Your task to perform on an android device: Search for a contact named Richard on the Contacts app.
Image 0: 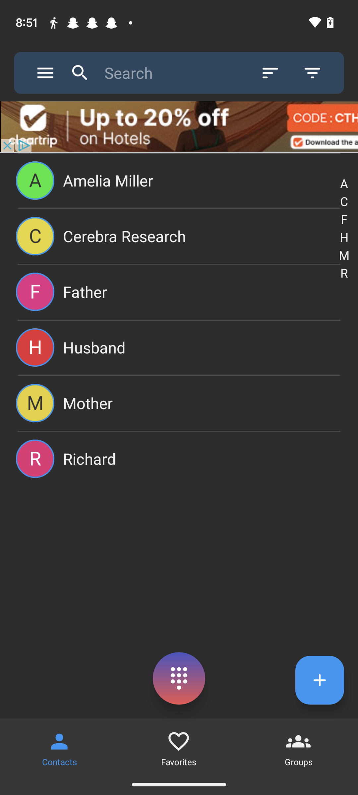
Click on the Search bar at the top of the screen.
Step 0: click (163, 73)
Image 1: 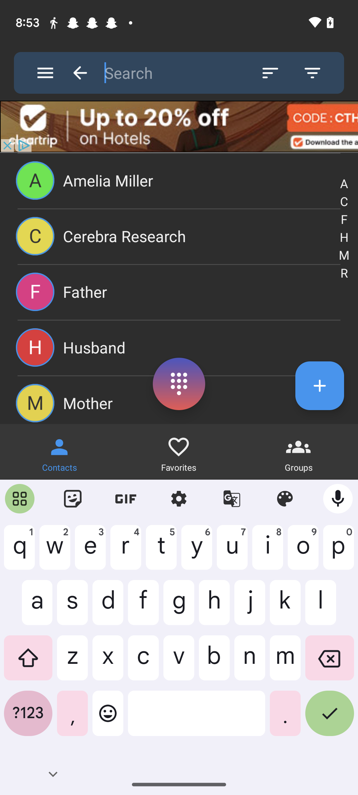
Type in Richard.
Step 1: type "Richard"
Image 2: 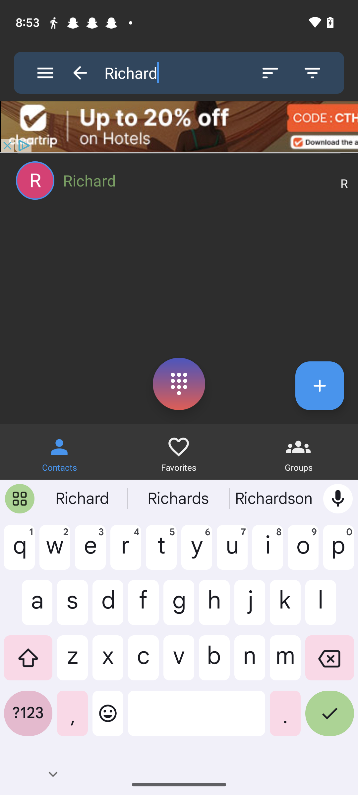
Click on the tick button at the bottom right of the keyboard.
Step 2: click (329, 718)